Your task to perform on an android device: My wife told me that she is not interested in visiting the Das Bergius restaurant and wants to go to the Deutsches Museum. Now I want to change my route and remove this stop, so remove the Das Bergius restaurant stop from the Amselweg 27, Ulm, to Deutsches Museum route.
Image 0: 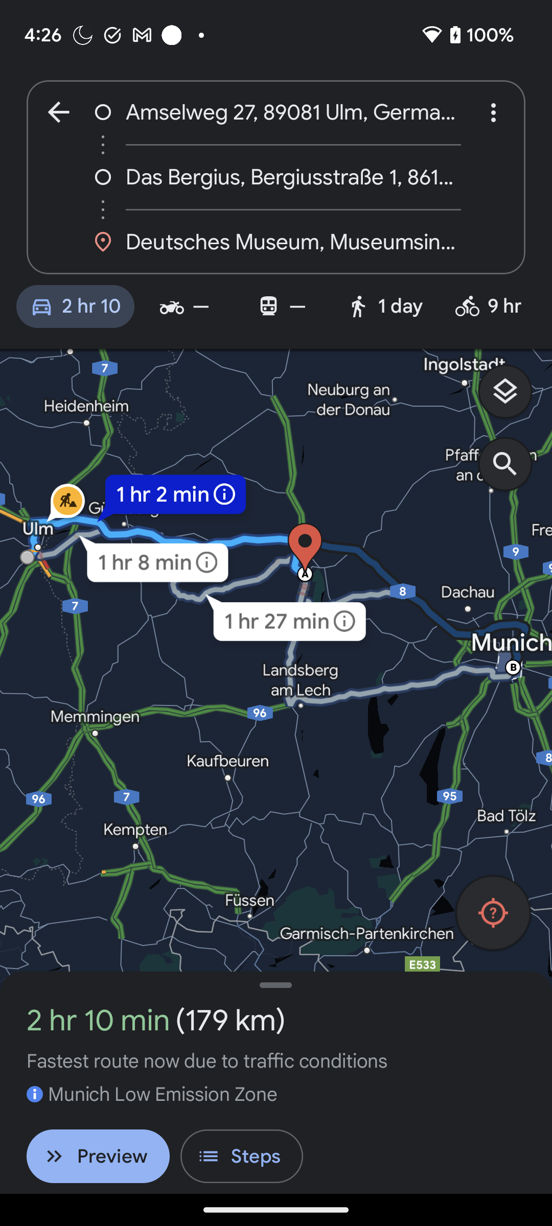
Click on the Das Bergius restaurant to view the remove stop option of this location.
Step 0: click (288, 177)
Image 1: 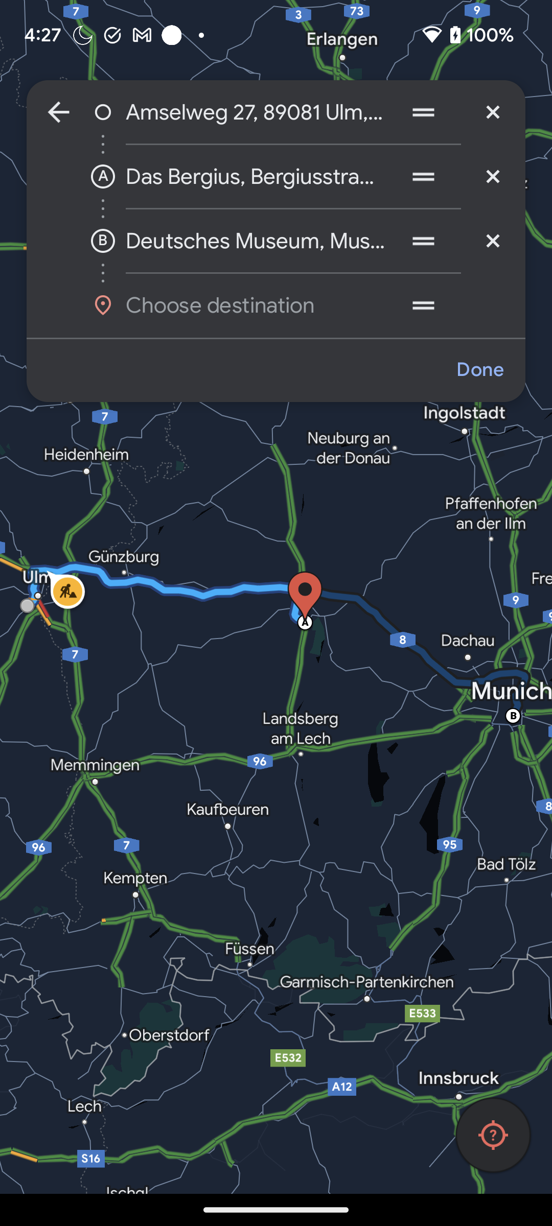
Click on the cross icon of the Das Bergius to remove this location from this route.
Step 1: click (493, 177)
Image 2: 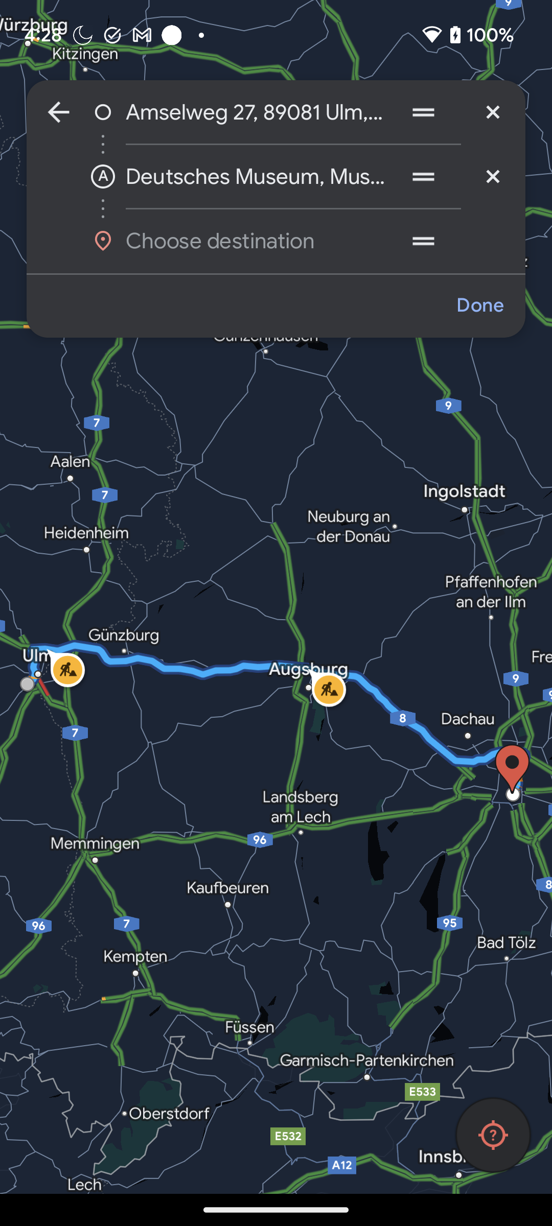
Click on the Done button to view the changed route.
Step 2: click (479, 305)